Your task to perform on an android device: I want to reach Berlin as soon as possible. View the details of the flights in the expedia app.
Image 0: 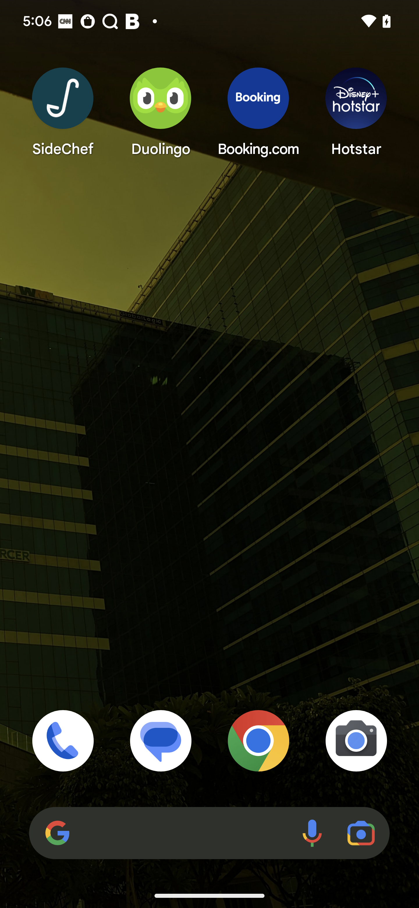
Open Expedia app
Step 0: open app "Expedia"
Image 1: 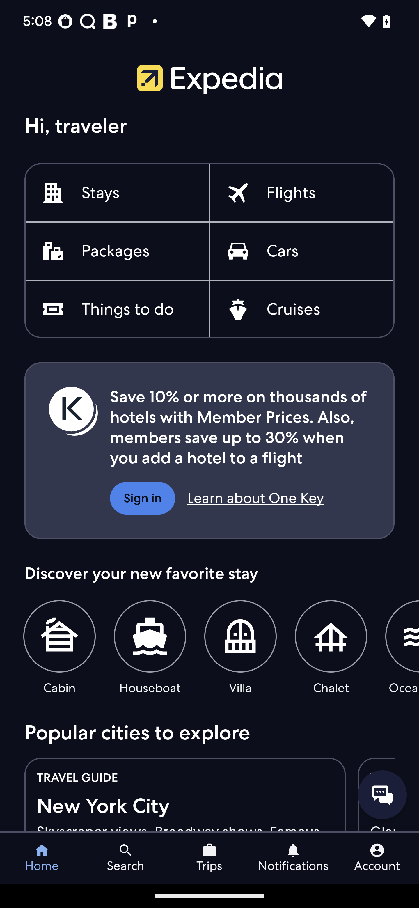
Click on the flight option
Step 1: click (339, 184)
Image 2: 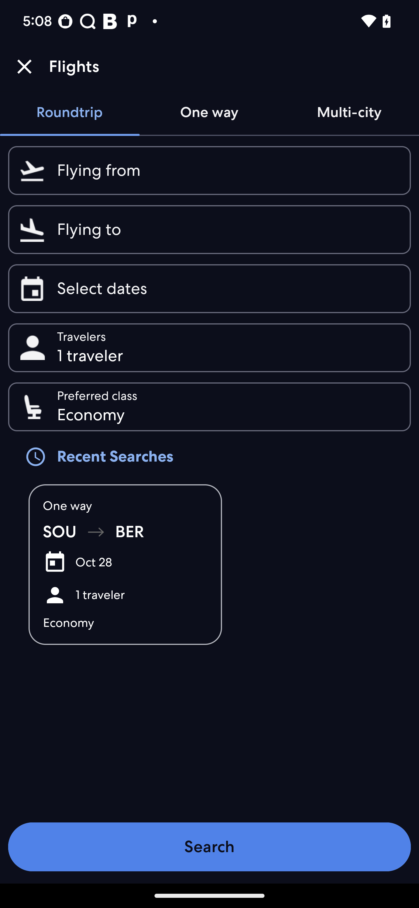
Click on the recent searches 
Step 2: click (129, 532)
Image 3: 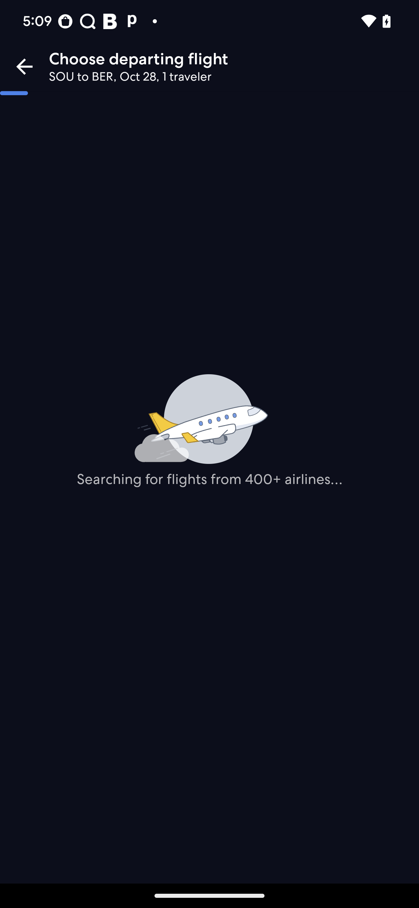
Click on the recent searches 
Step 3: wait
Image 4: 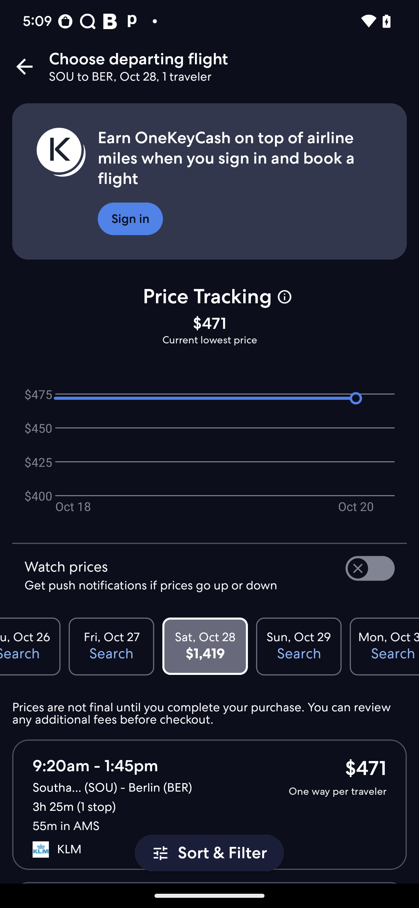
Swipe up on the screen
Step 4: scroll down
Image 5: 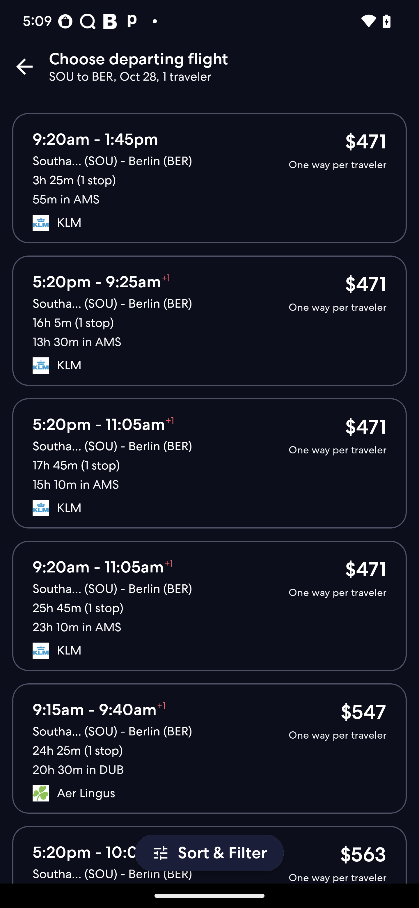
Click on the KLM flights
Step 5: click (210, 178)
Image 6: 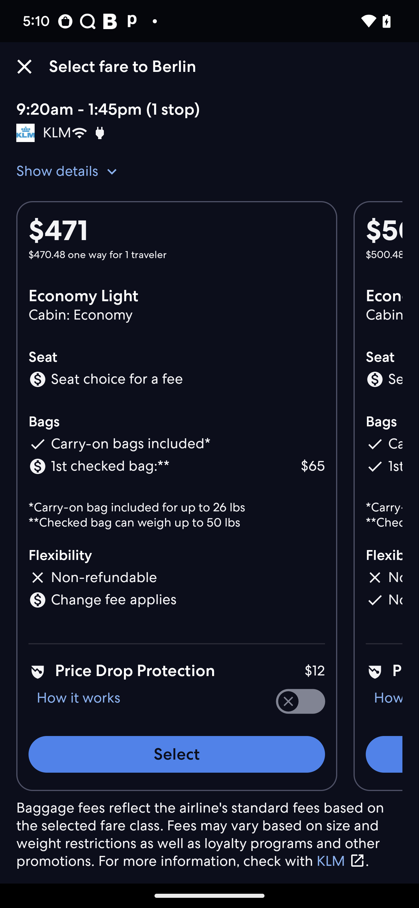
Click on the see details
Step 6: click (57, 171)